Your task to perform on an android device: Take notes on the EduRev app.
Image 0: 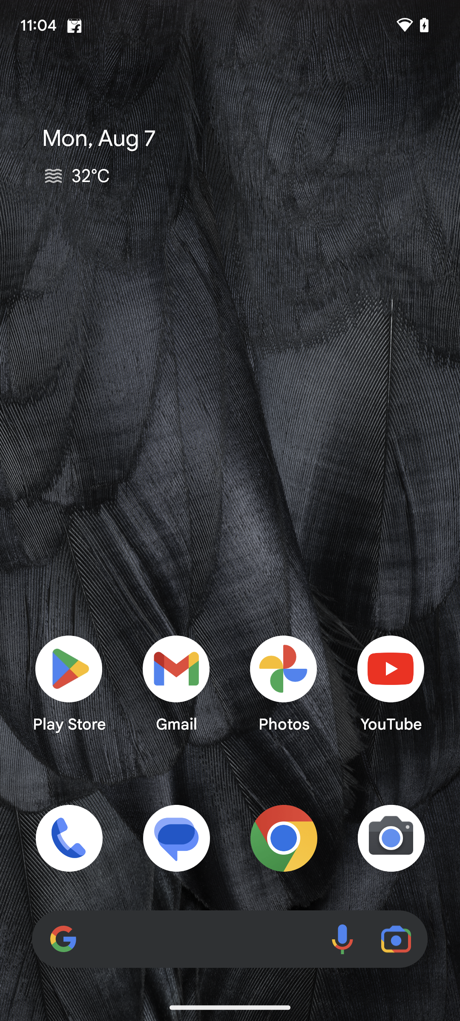
Open the EduRev app.
Step 0: open app "EduRev"
Image 1: 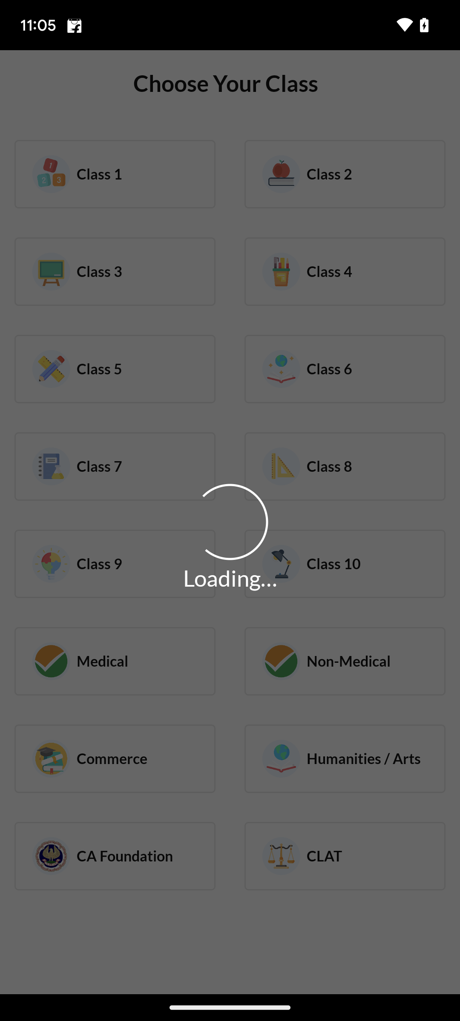
Open the EduRev app.
Step 1: wait
Image 3: 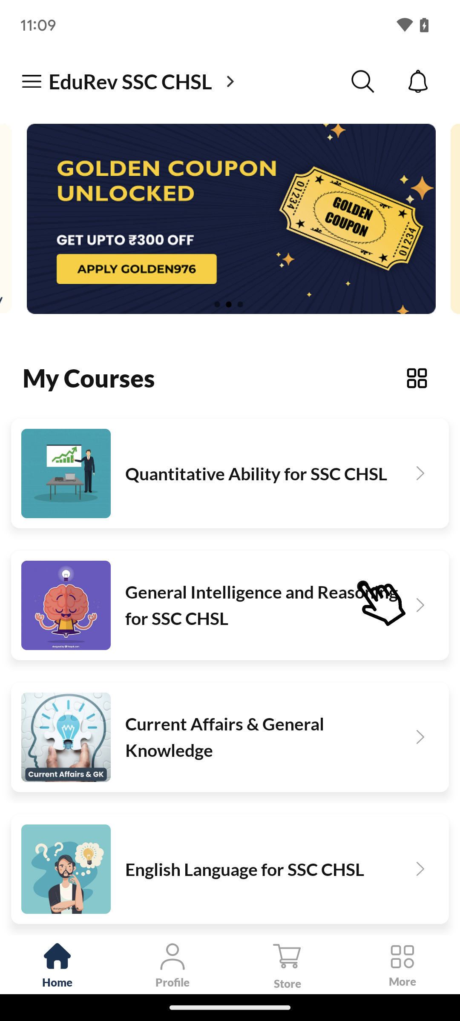
Open the EduRev app.
Step 3: wait
Image 4: 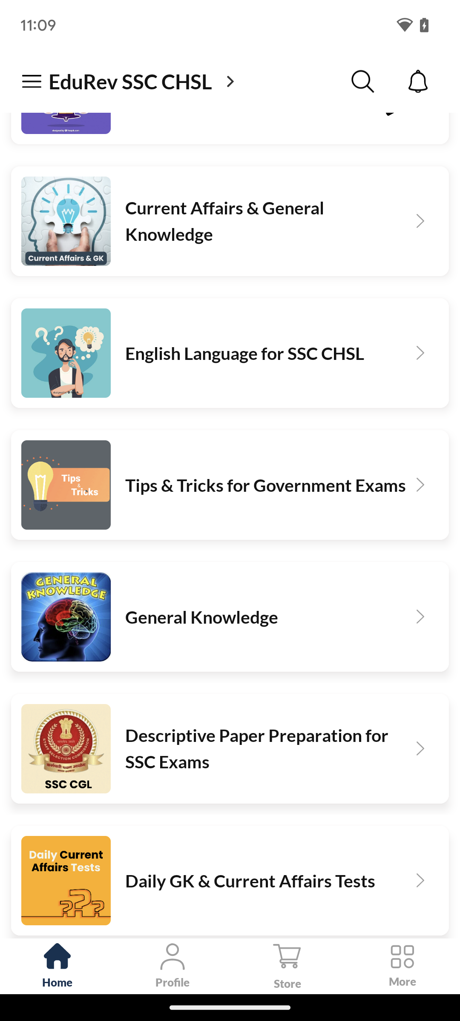
Tap on general knowledge.
Step 4: click (274, 616)
Image 5: 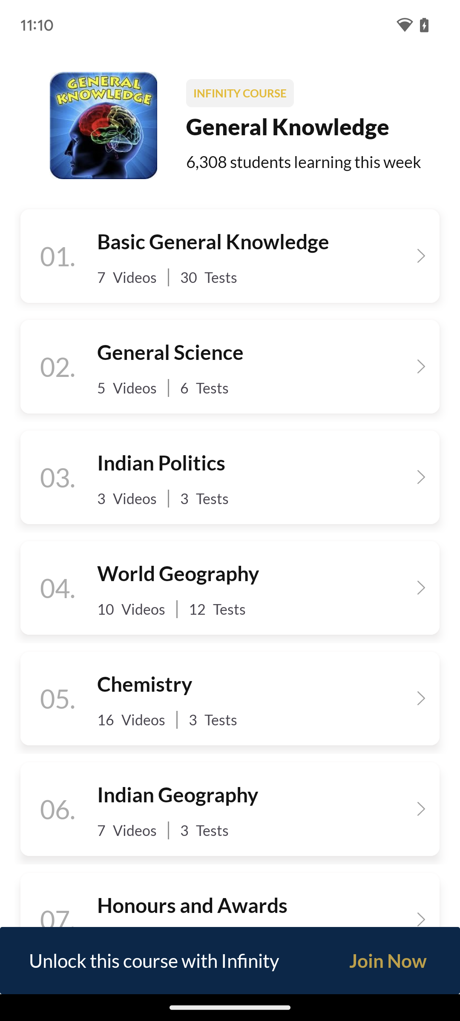
Tap on general science.
Step 5: click (234, 370)